Your task to perform on an android device: For My grocery I needed Oats so search for the "Saffola Classic Masala oats" on the DesertCart app.
Image 0: 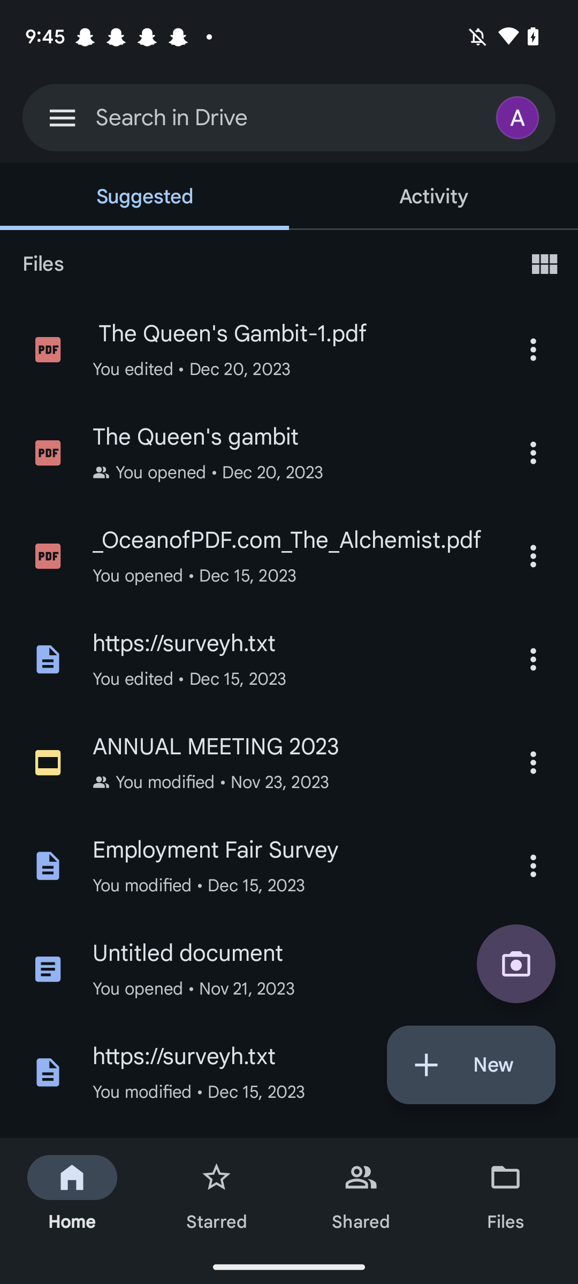
Open the DesertCart app.
Step 0: open app "desertcart"
Image 1: 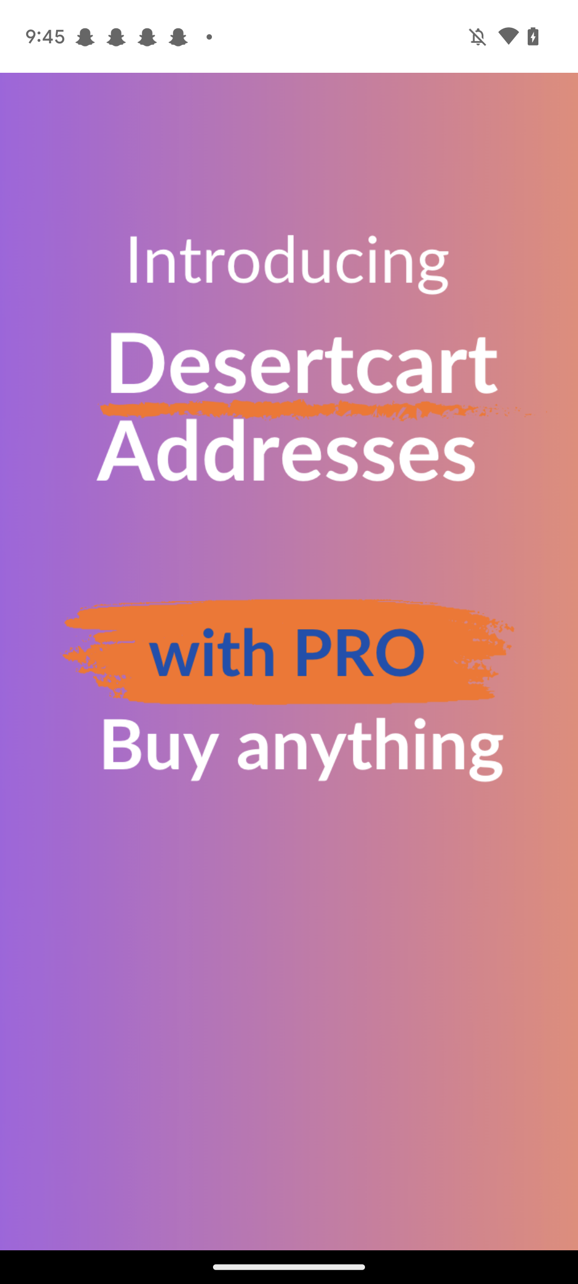
Open the DesertCart app.
Step 1: wait
Image 2: 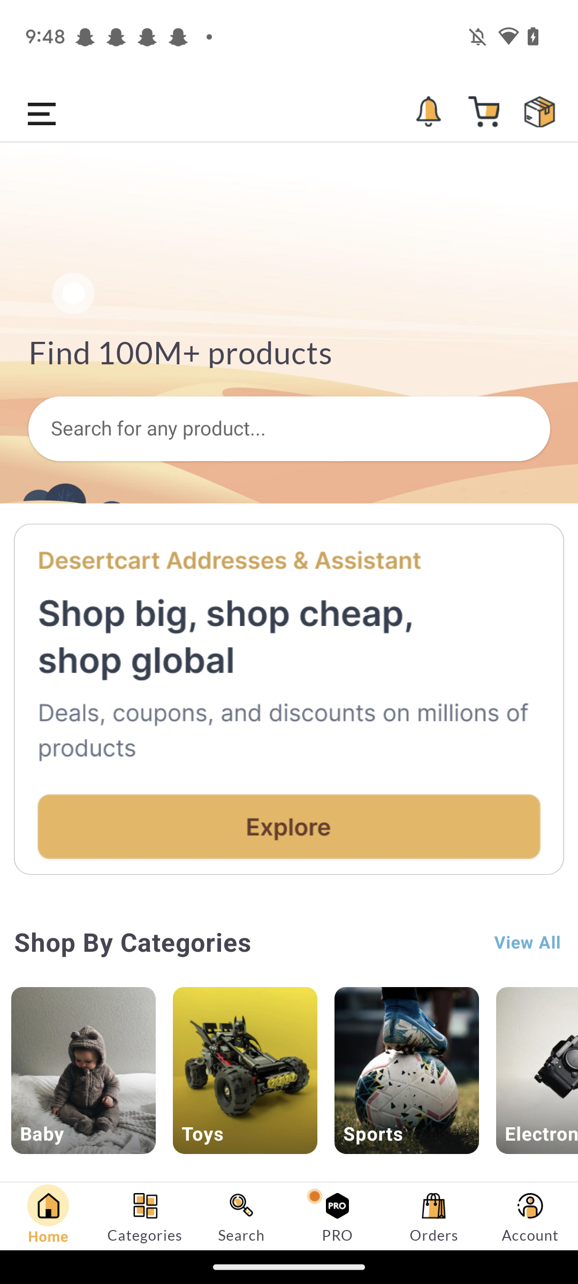
Click on the search icon at the bottom.
Step 2: click (241, 1216)
Image 3: 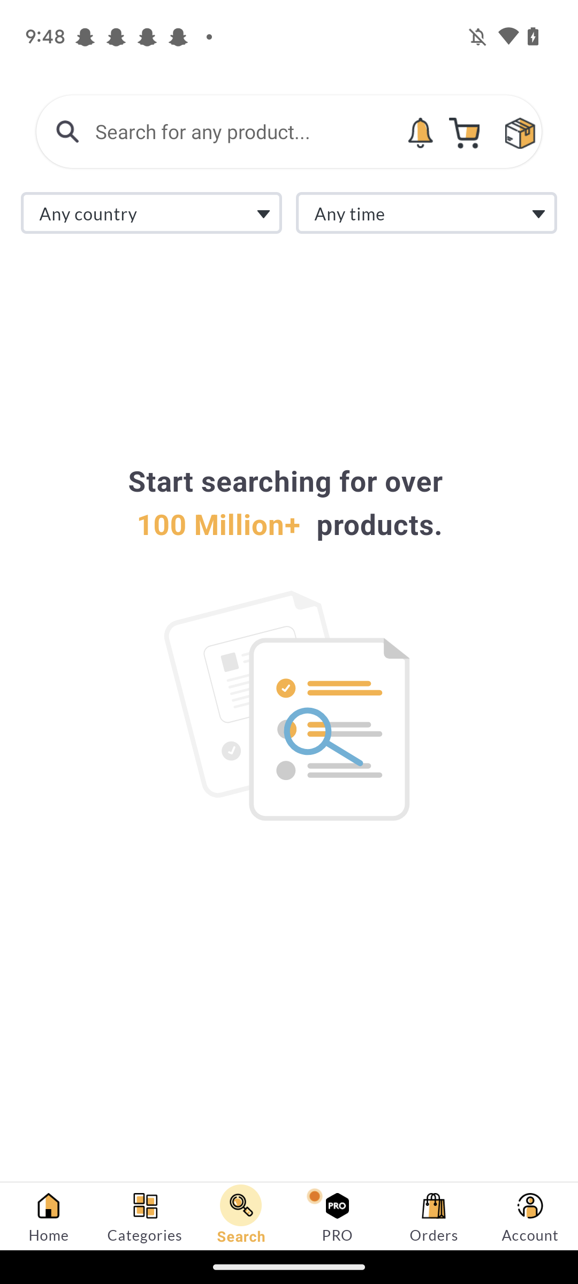
Click on the search box at the top.
Step 3: click (244, 131)
Image 4: 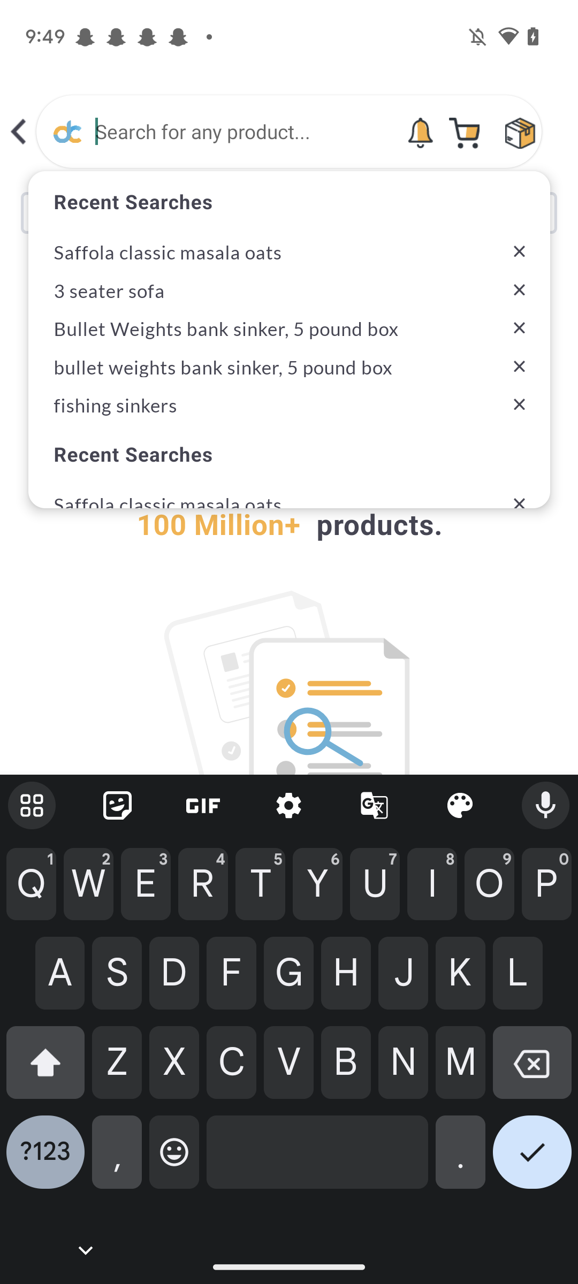
Type "Saffola Classic Masala oats" in the search box.
Step 4: type "Saffola Classic Masala oats"
Image 5: 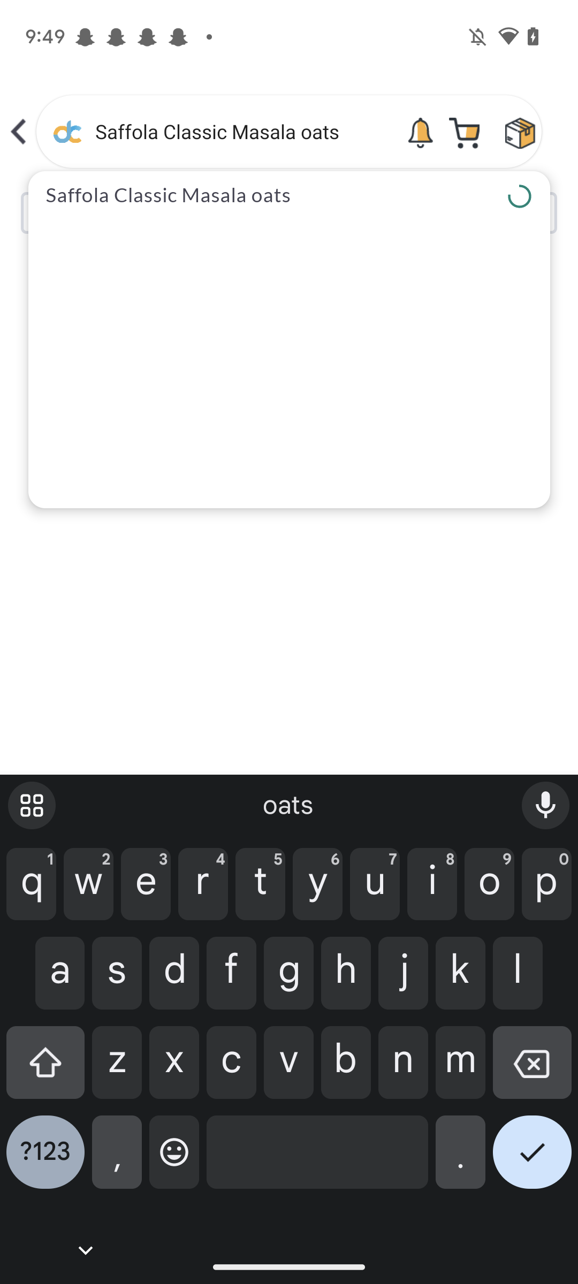
Click on the right tick icon at the bottom right corner of the keyboard.
Step 5: click (532, 1160)
Image 6: 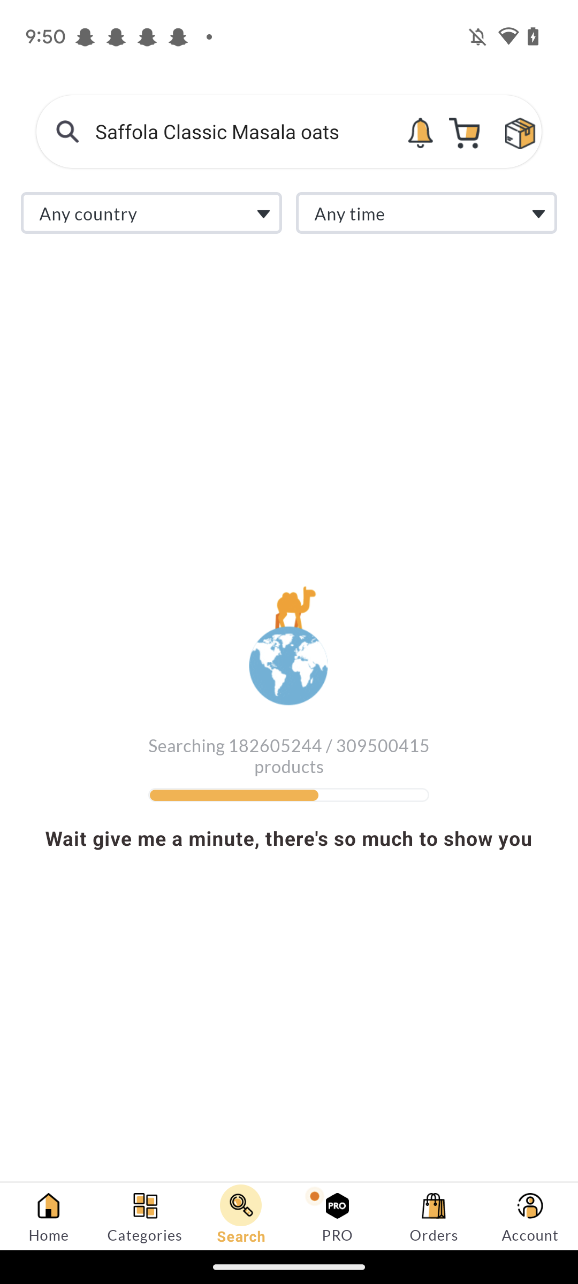
Click on the right tick icon at the bottom right corner of the keyboard.
Step 6: wait